Your task to perform on an android device: Change the pin code from 456673 to 123678 for the letter. .
Image 0: 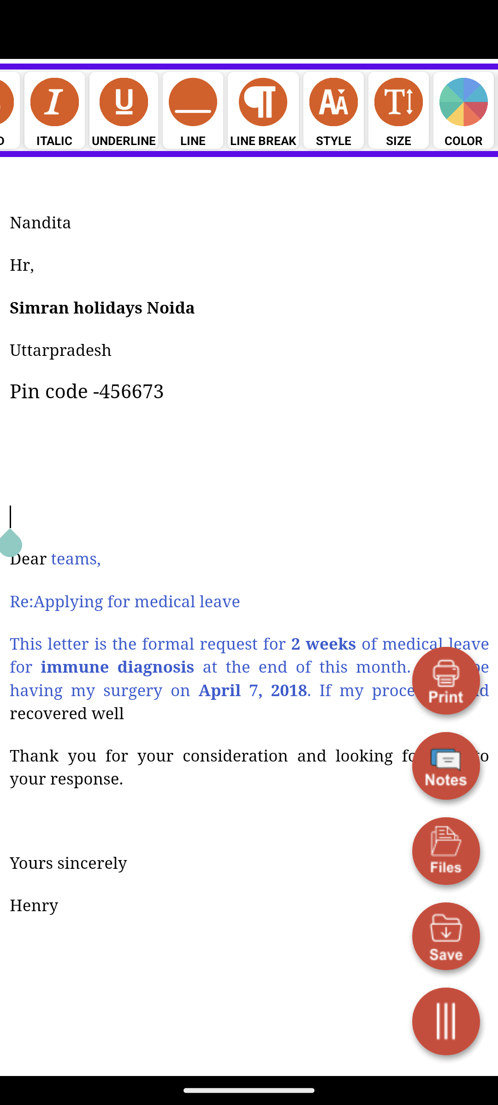
clear the pin code no 
Step 0: click (165, 393)
Image 1: 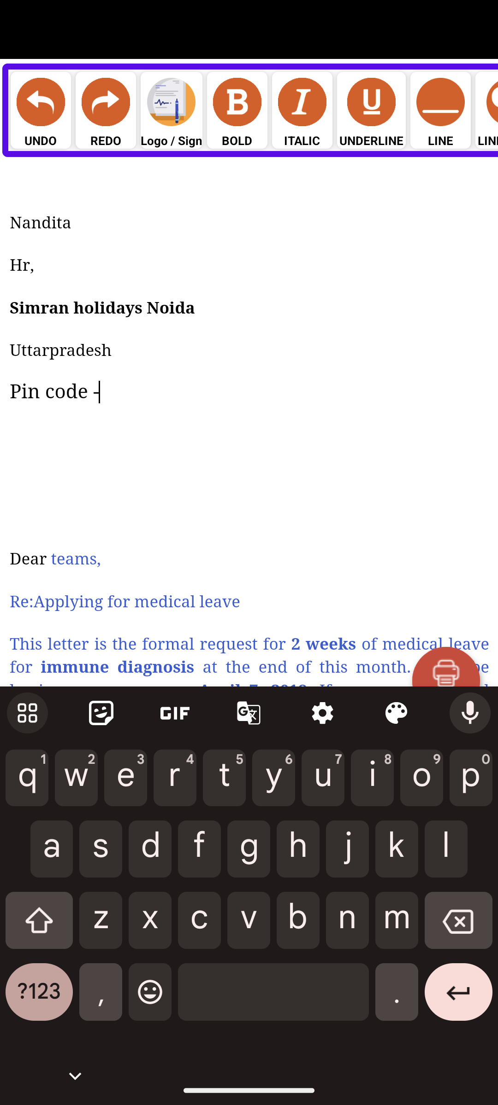
clear the pin code no 
Step 1: click (165, 393)
Image 2: 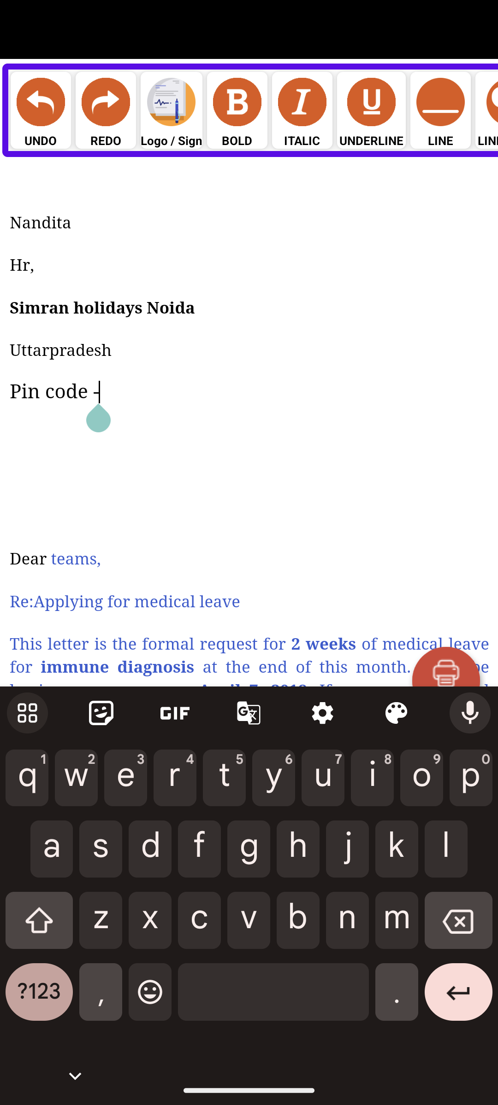
enter pincode 123678
Step 2: type "123678"
Image 3: 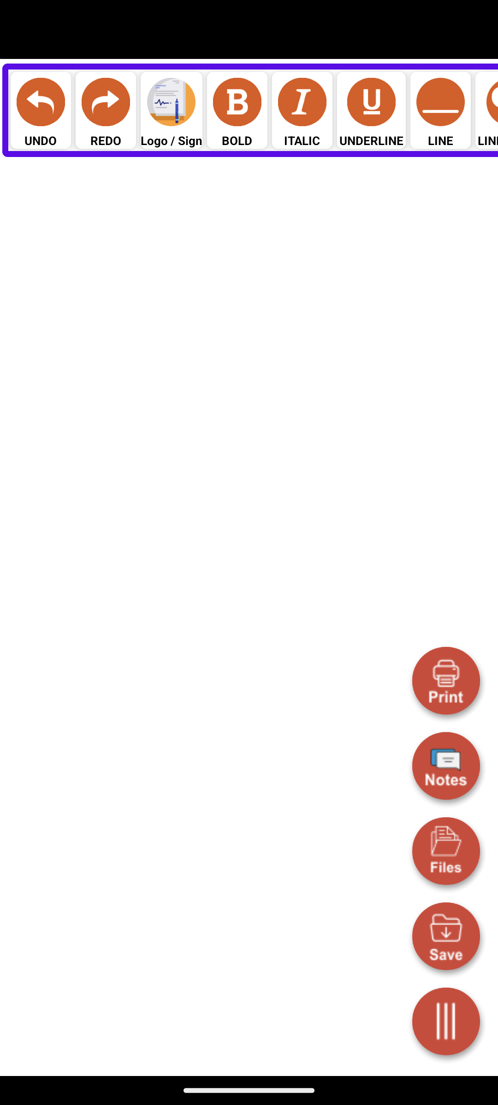
enter pincode 123678
Step 3: wait